Your task to perform on an android device: One-pot pasta tasted really good, i would like to rate it 5 star.
Image 1: 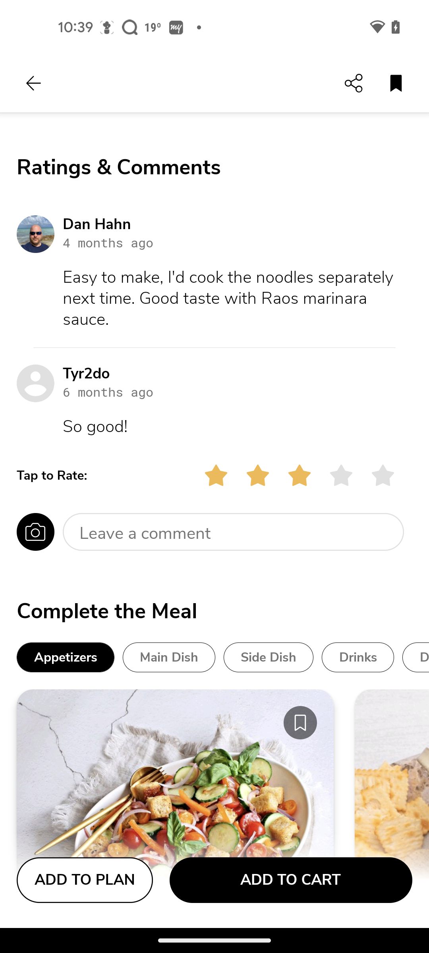
Click on the 5th star.
Step 1: click (385, 473)